Your task to perform on an android device: Open the Reminders app and click on the circle selection icon to mark the task "Improve product knowledge" from the list "90-day sales plan" as completed.
Image 0: 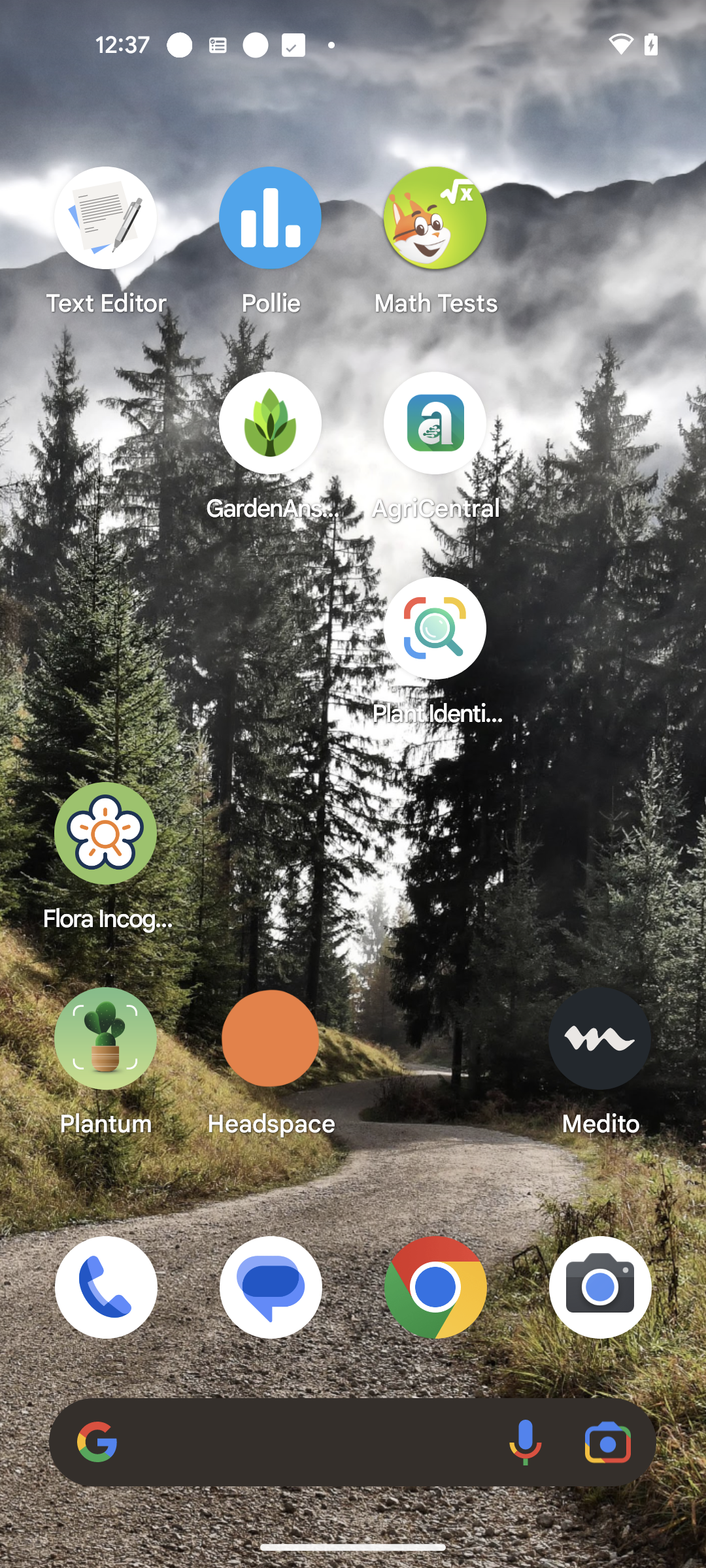
Open the Reminders app.
Step 0: open app "Reminders"
Image 1: 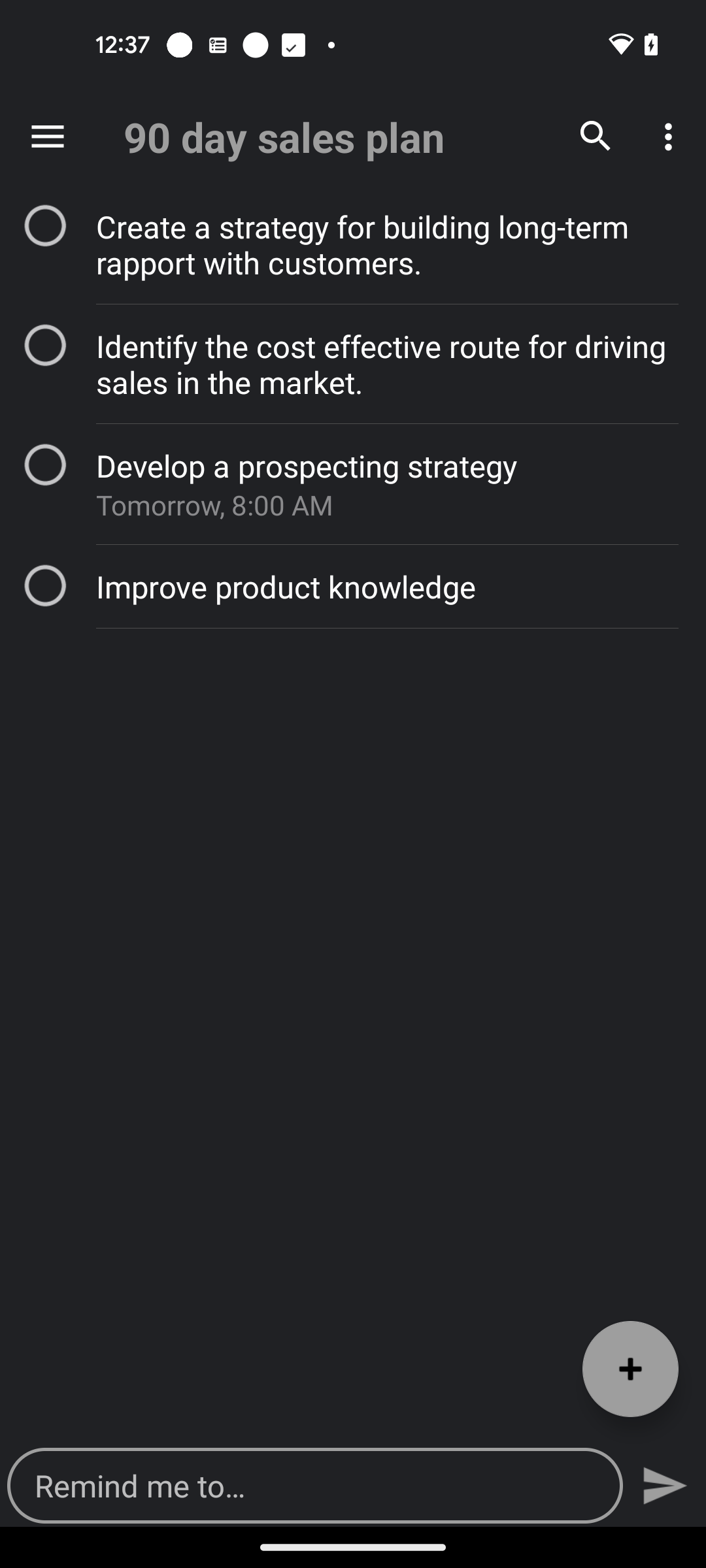
Click on the selection circle of the task "Improve product knowledge" to mark it as completed.
Step 1: click (39, 594)